Your task to perform on an android device: I want to know what the location of my product is and when it was delivered, so I want to track my order on the Flipkart app.
Image 0: 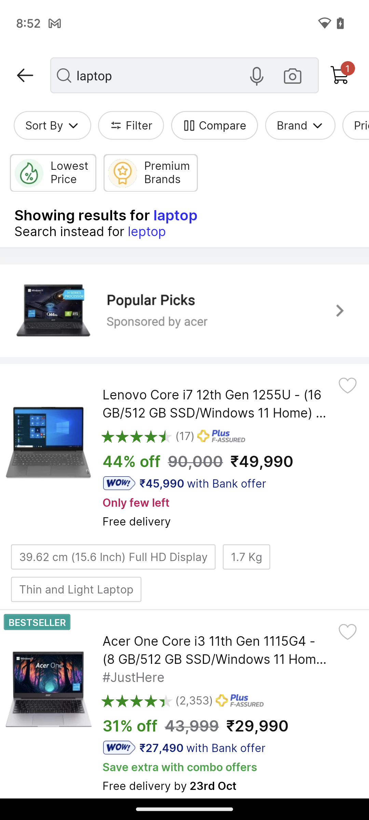
Scroll up for track order
Step 0: scroll down